Your task to perform on an android device: I want to look at the items that have been added to the shopping cart using the Blinkit app.
Image 1: 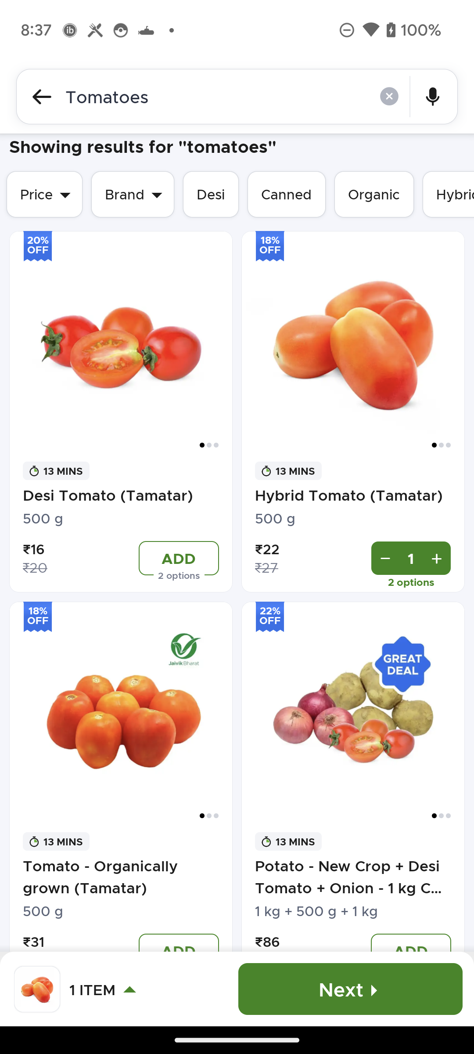
Click on Next button at the bottom right corner of the screen
Step 1: click (341, 989)